Your task to perform on an android device: Go to settings, Switch on the toggle button of the New mail notification
Image 0: 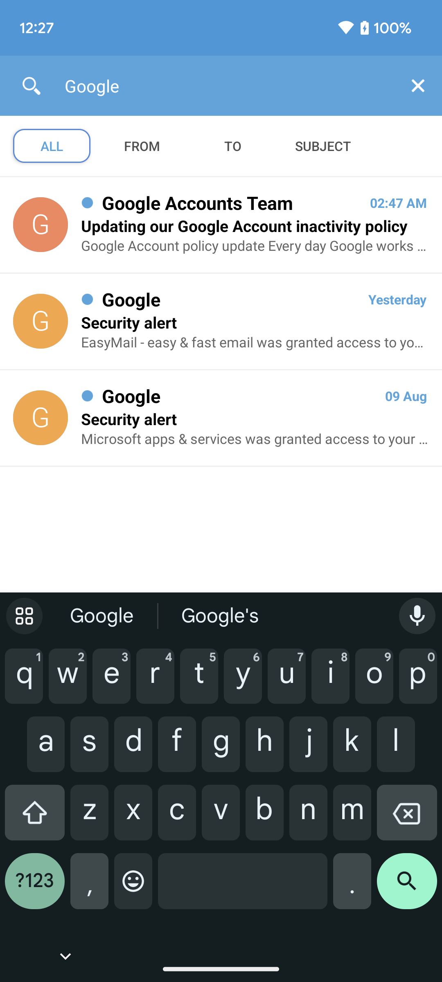
Go back to the previous page
Step 0: press back button
Image 1: 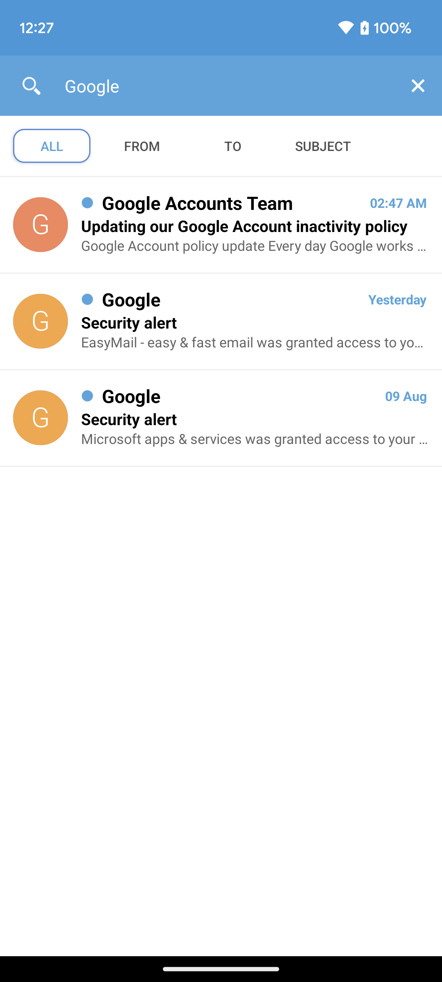
Go back to the previous page
Step 1: press back button
Image 2: 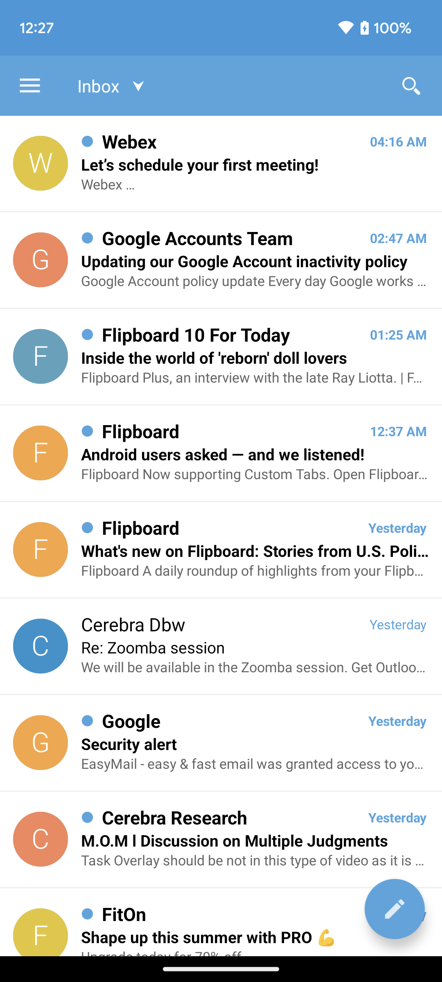
Click on the overflow button at the top left corner of the screen to view settings option
Step 2: click (30, 86)
Image 3: 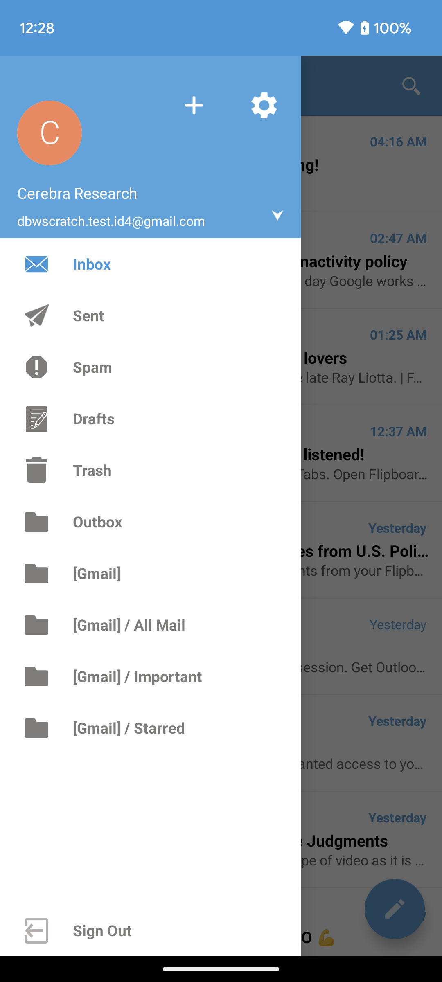
Click on the settigns icon at the top of the screen to open settings
Step 3: click (257, 106)